Your task to perform on an android device: I have to prepare a document for my office meeting, so create a  Word document for me on the Microsoft 365 (Office) app.
Image 1: 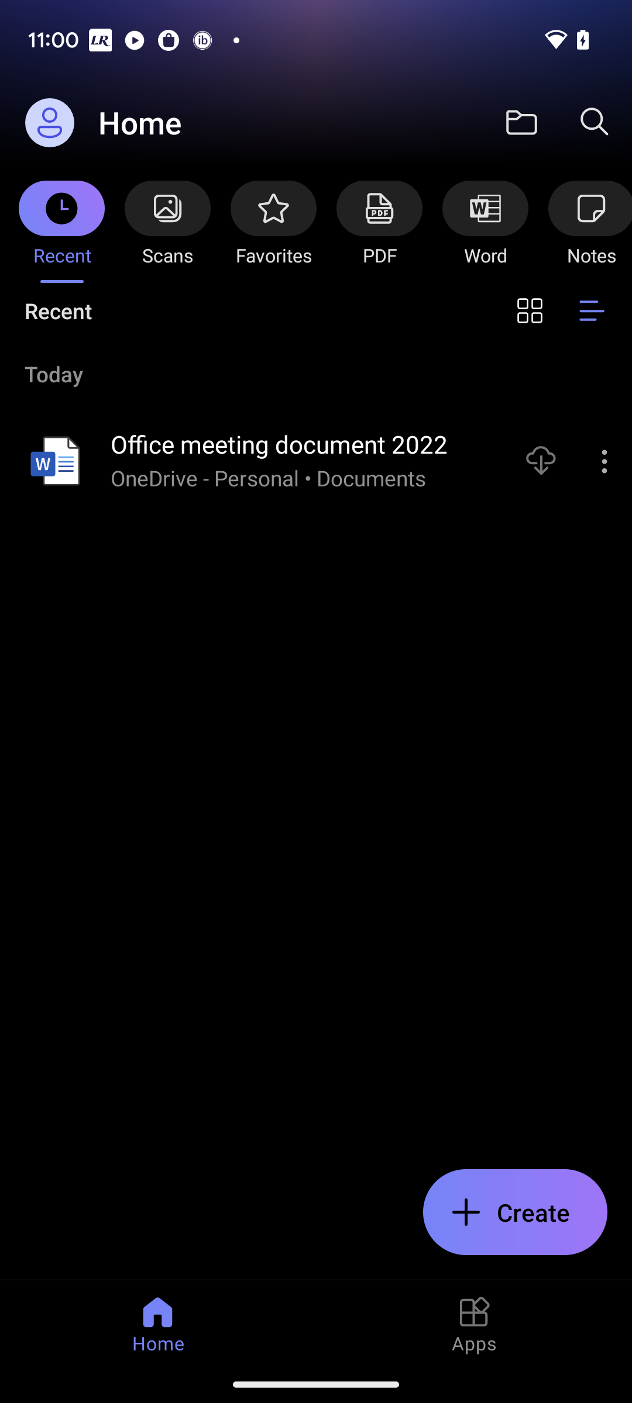
Click on the + icon.
Step 1: click (515, 1212)
Image 2: 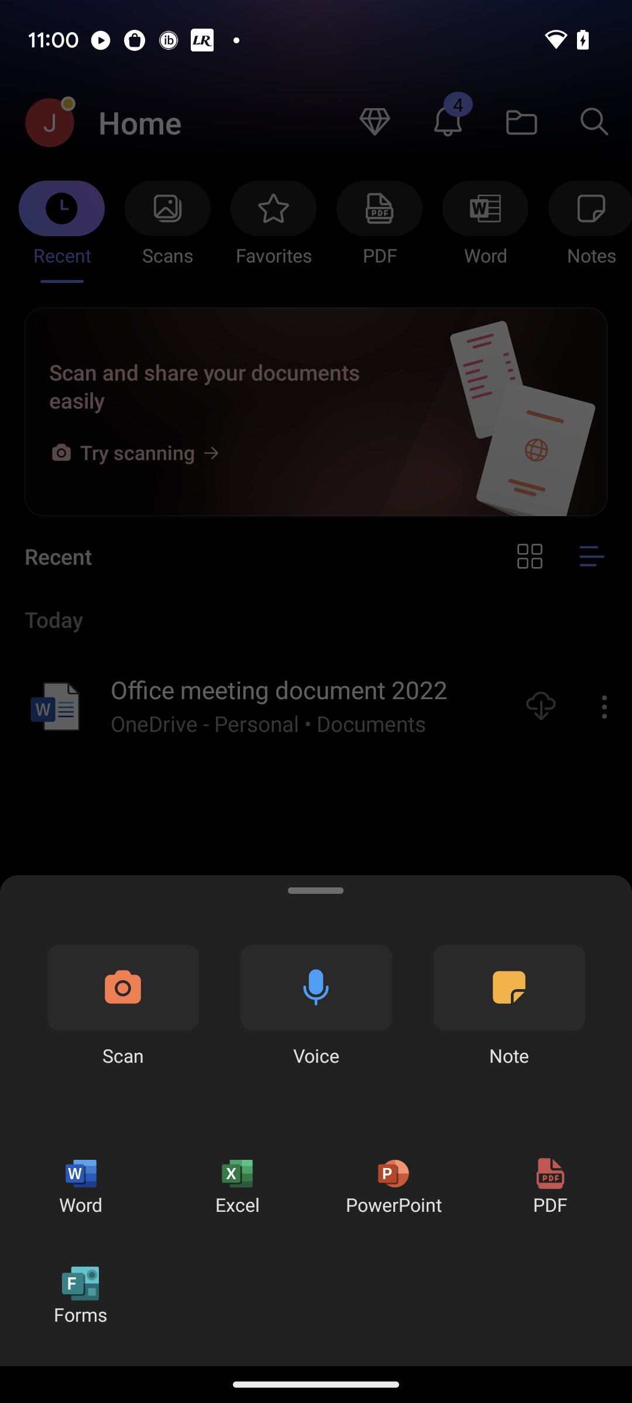
Select the Word Document.
Step 2: click (81, 1186)
Image 3: 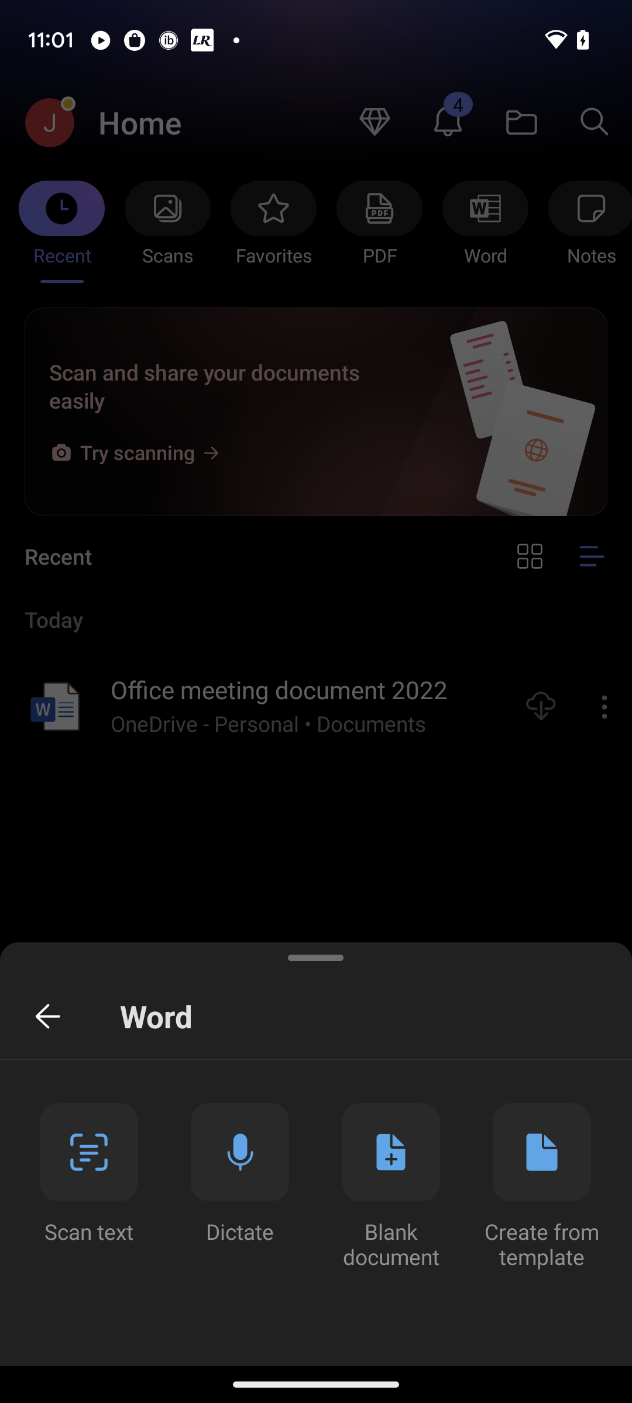
Click on the "Blank document".
Step 3: click (380, 1176)